Your task to perform on an android device: Open the Notally app and Delete the note with the title Breakfast
Image 0: 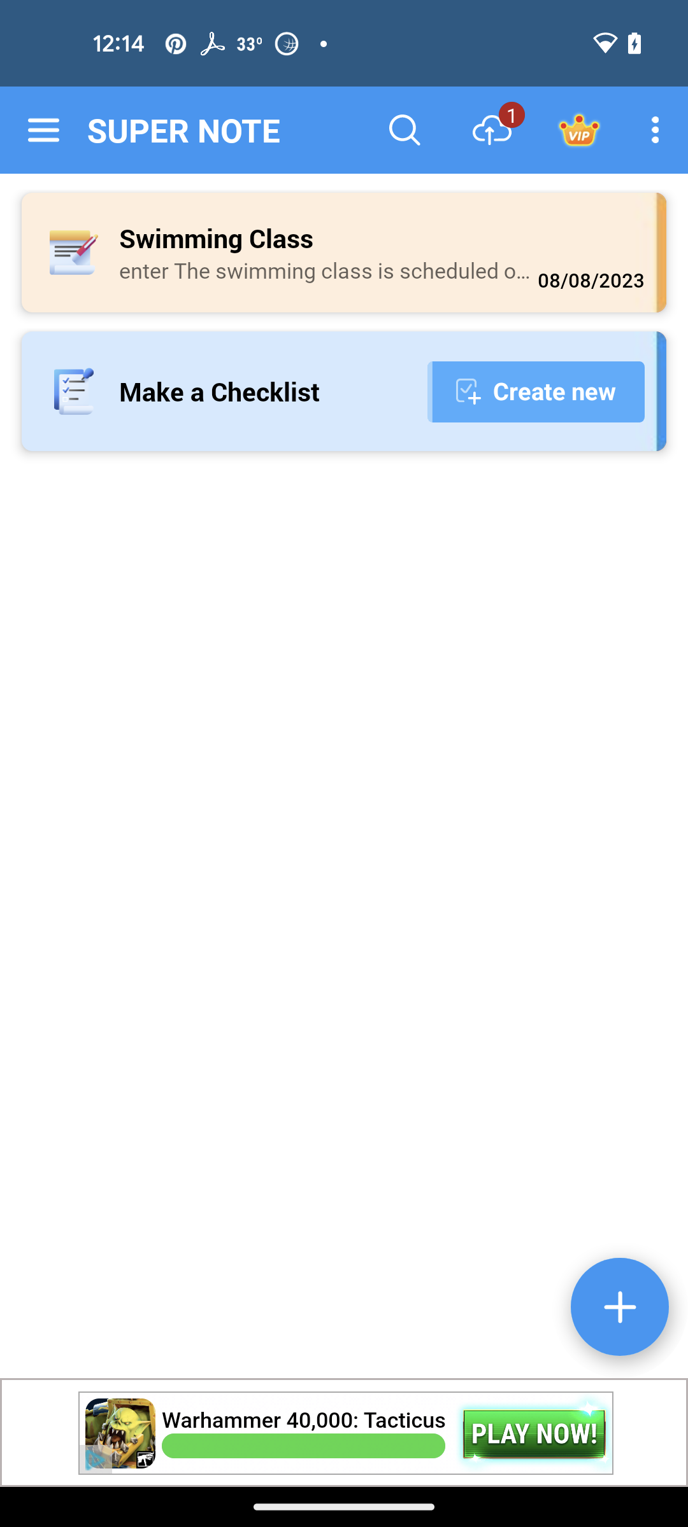
Open the Notally app
Step 0: open app "Notally"
Image 3: 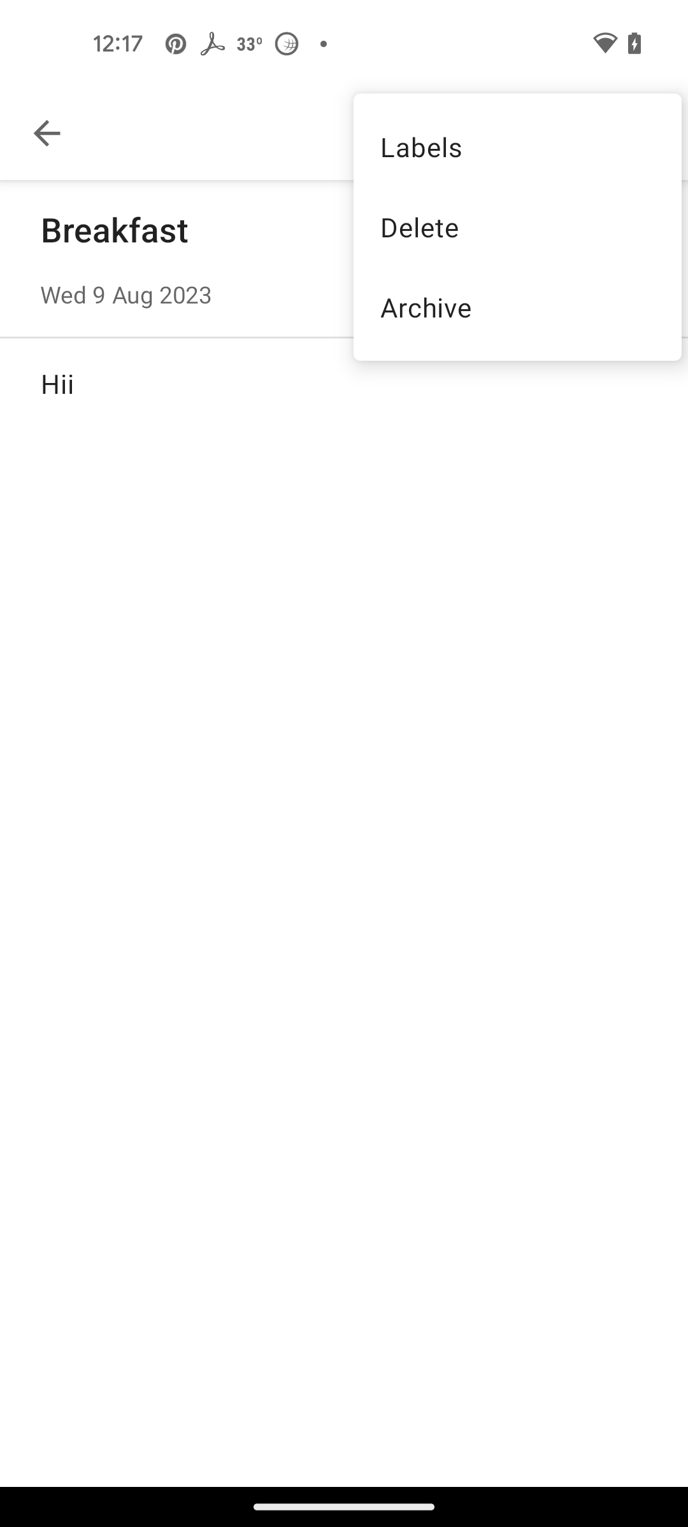
click on delete
Step 3: click (517, 227)